Your task to perform on an android device: Open the TickTick app and set a reminder for 5.00 PM for the Microsoft training update  task.
Image 0: 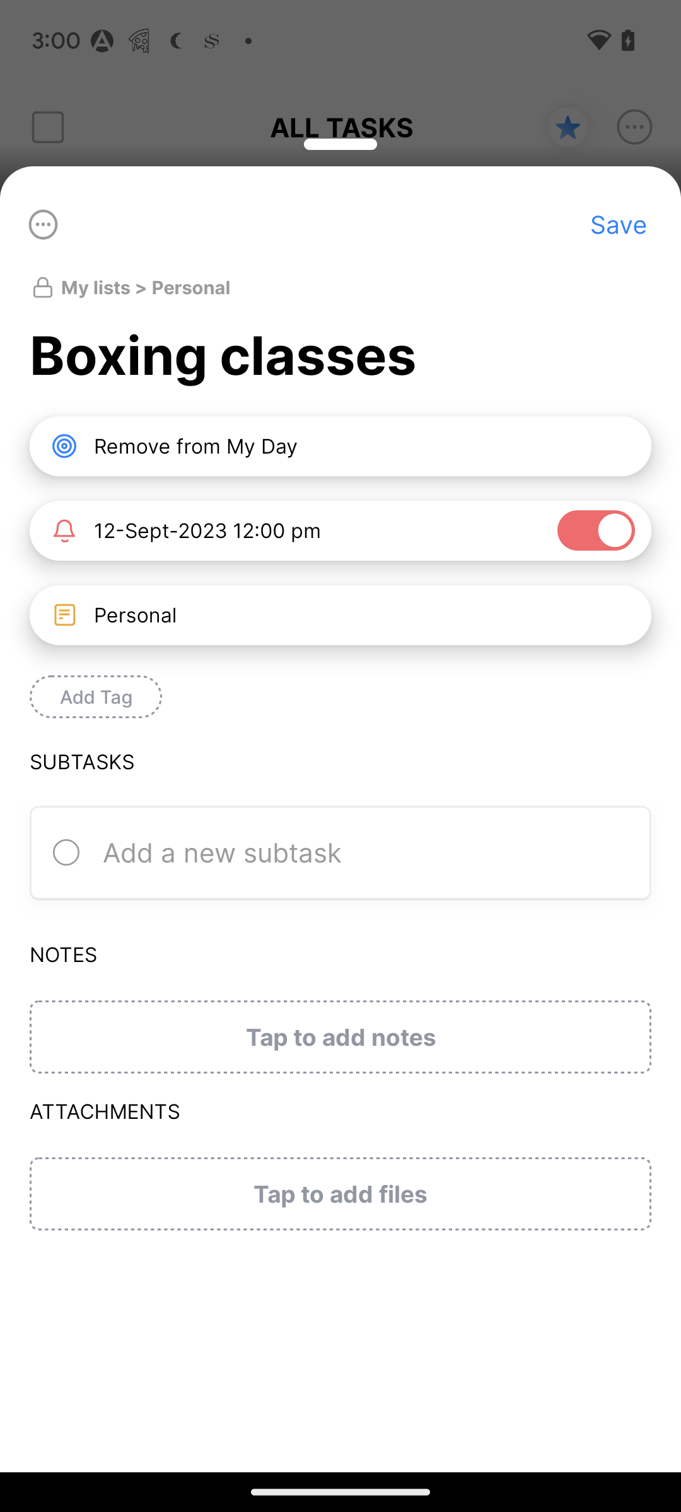
open ticktick app
Step 0: open app "TickTick"
Image 1: 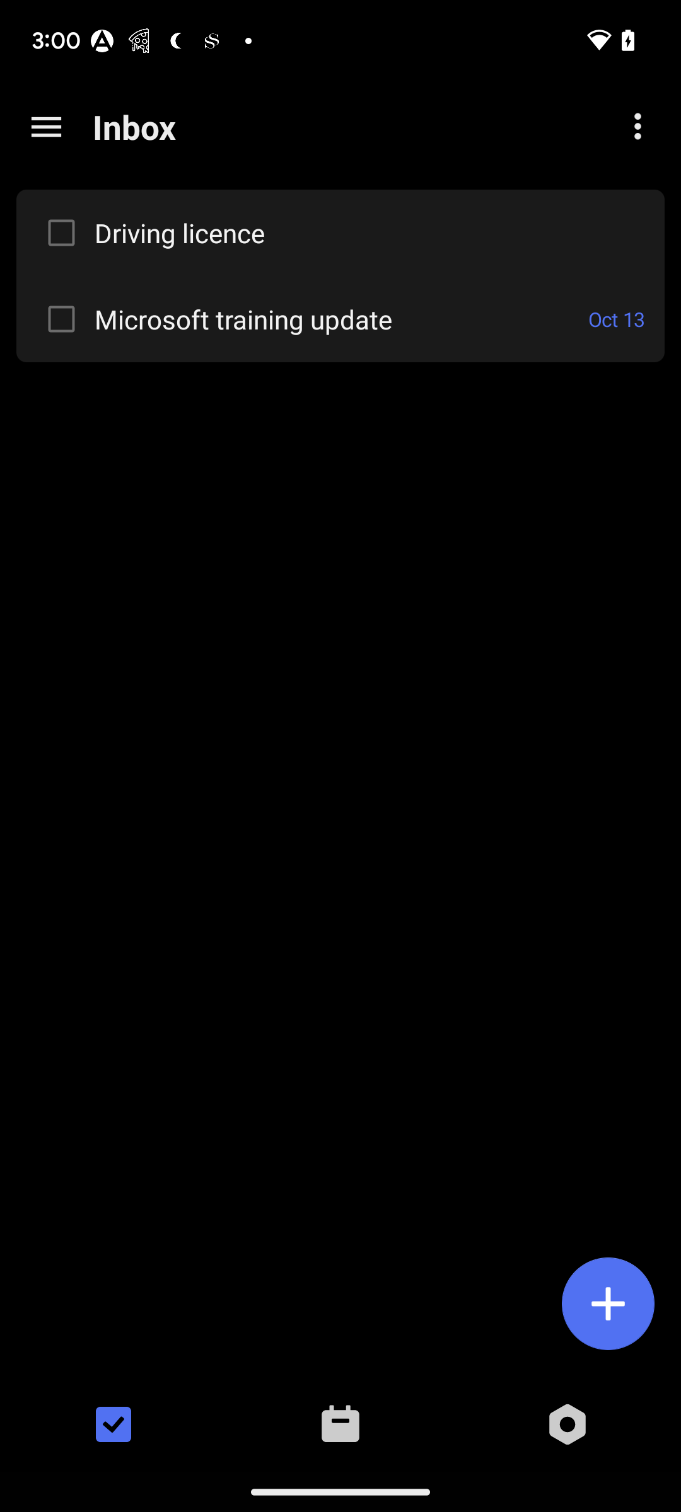
go to the microsoft training update 
Step 1: click (341, 319)
Image 2: 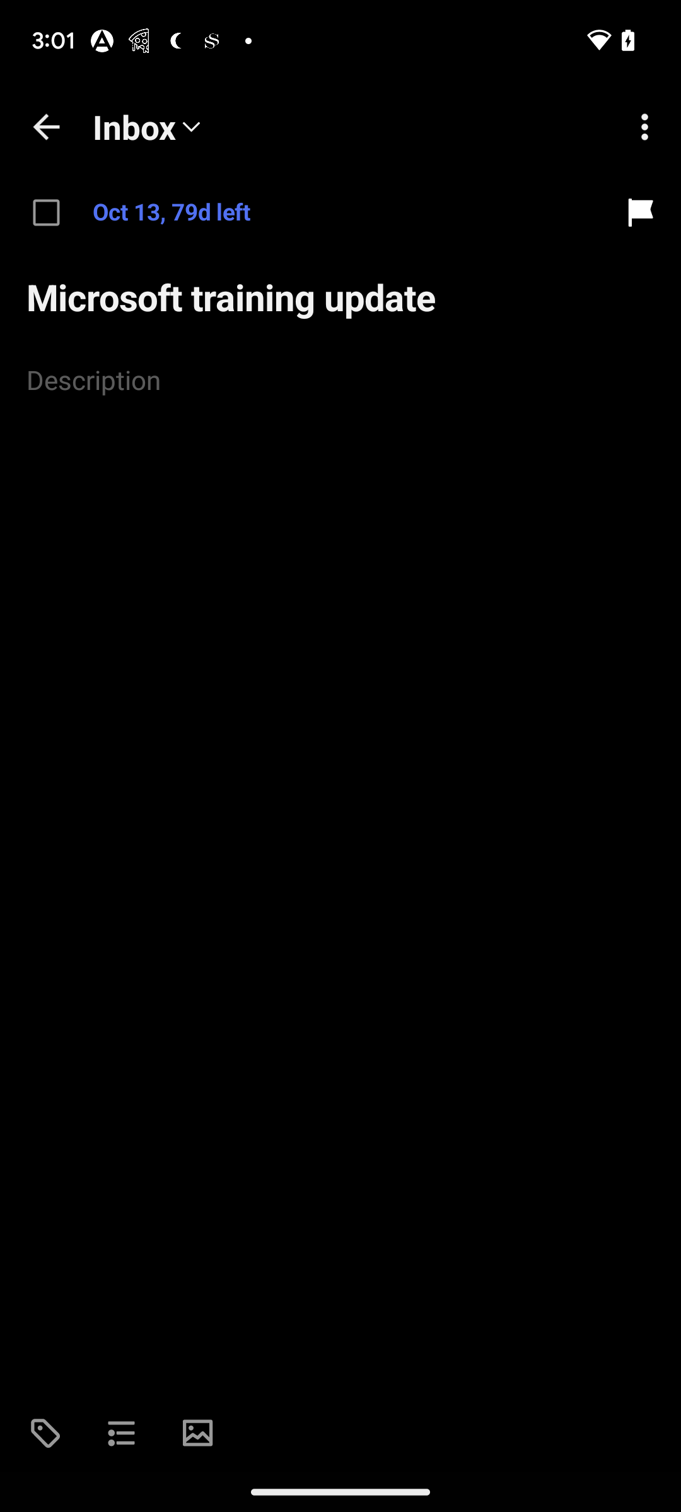
click on oct 13,
Step 2: click (174, 211)
Image 3: 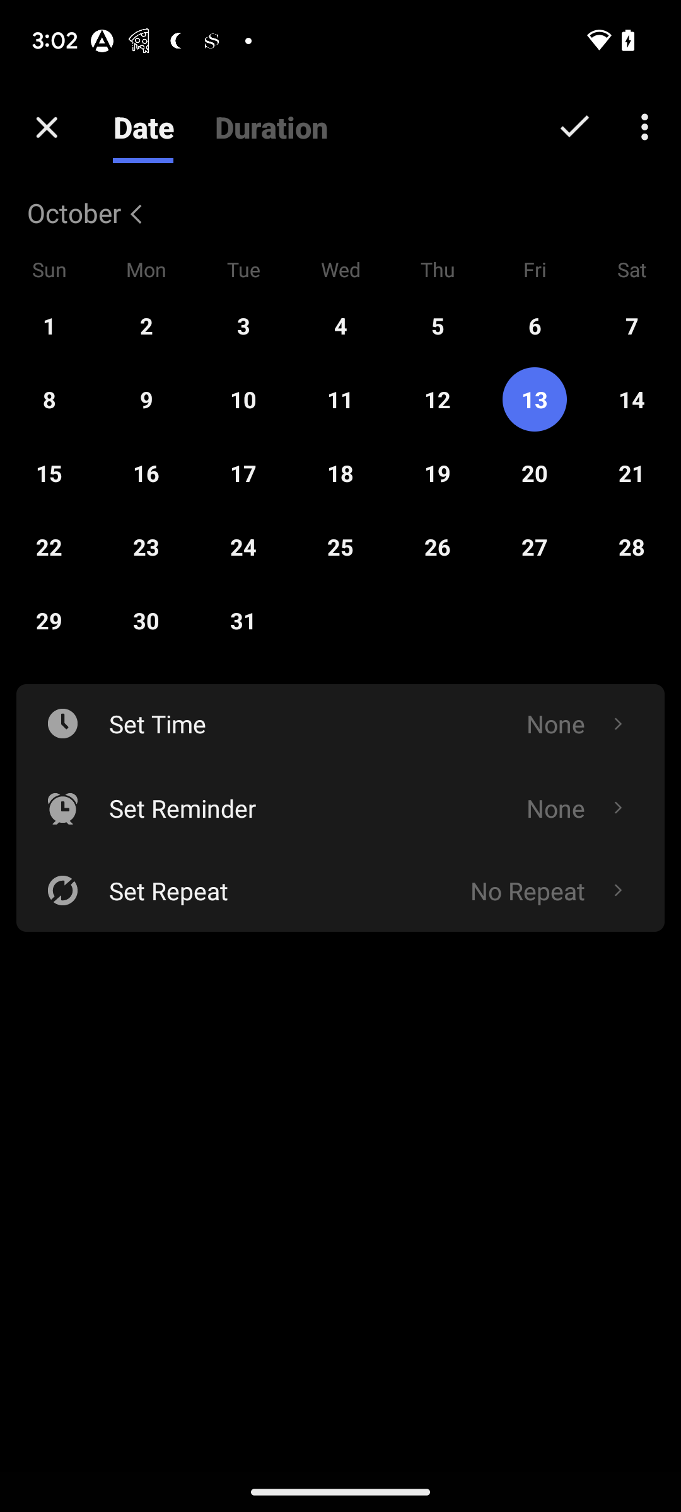
go to the set reminder option
Step 3: click (444, 808)
Image 4: 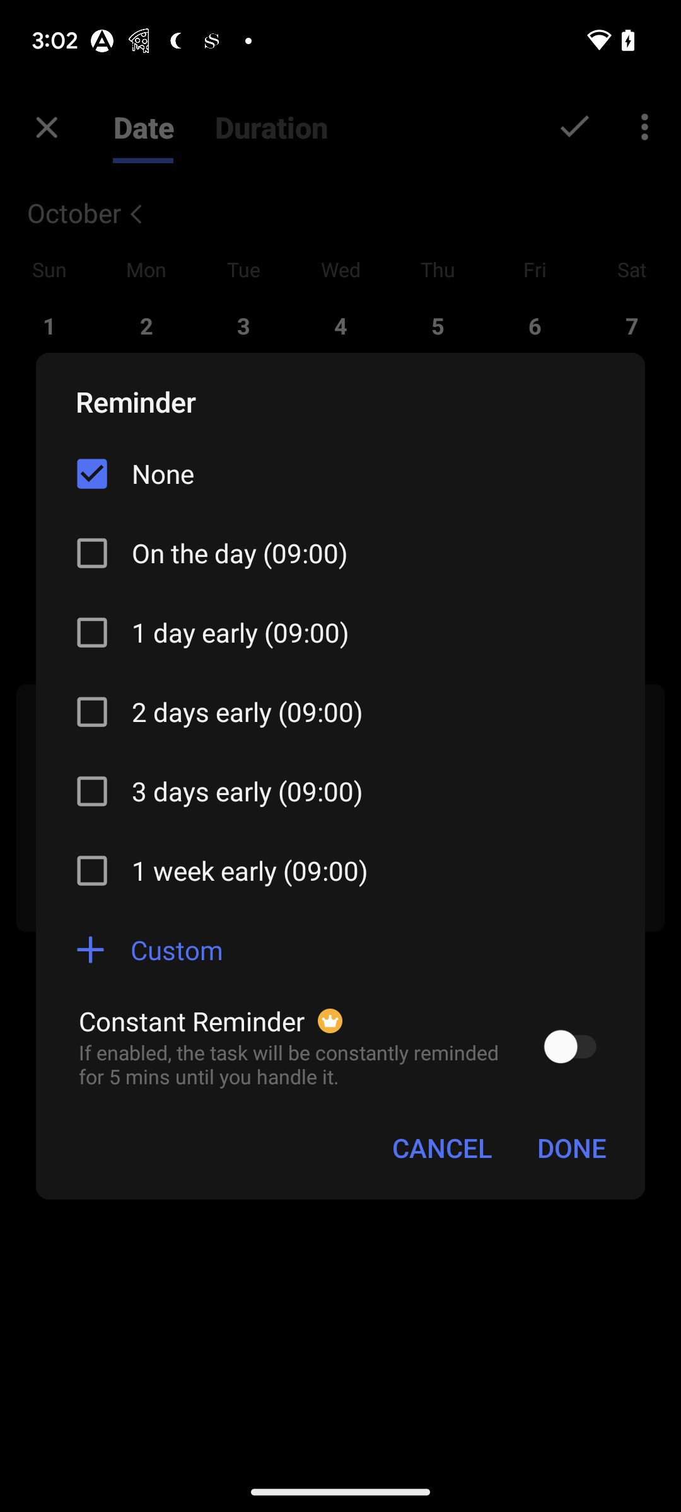
go to the plus button of custom
Step 4: click (177, 949)
Image 5: 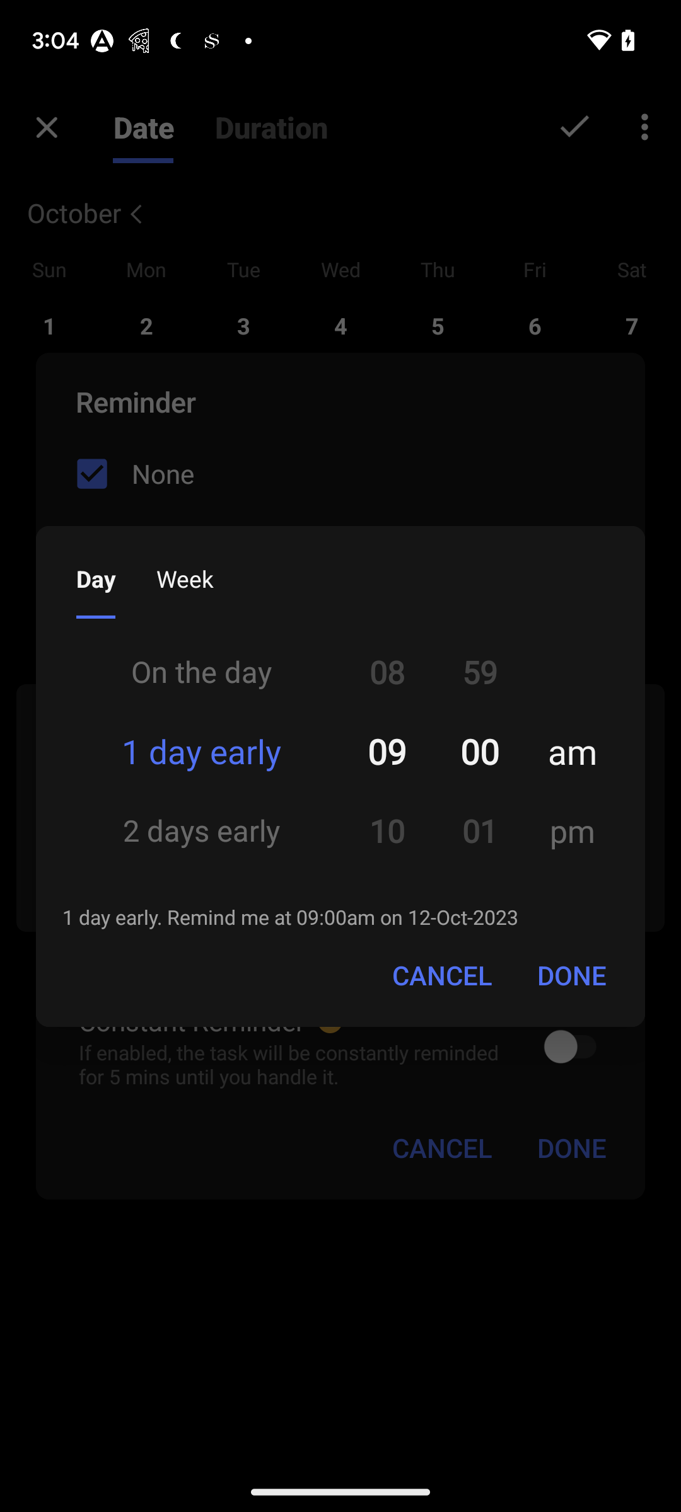
swipe down to set time
Step 5: scroll down
Image 6: 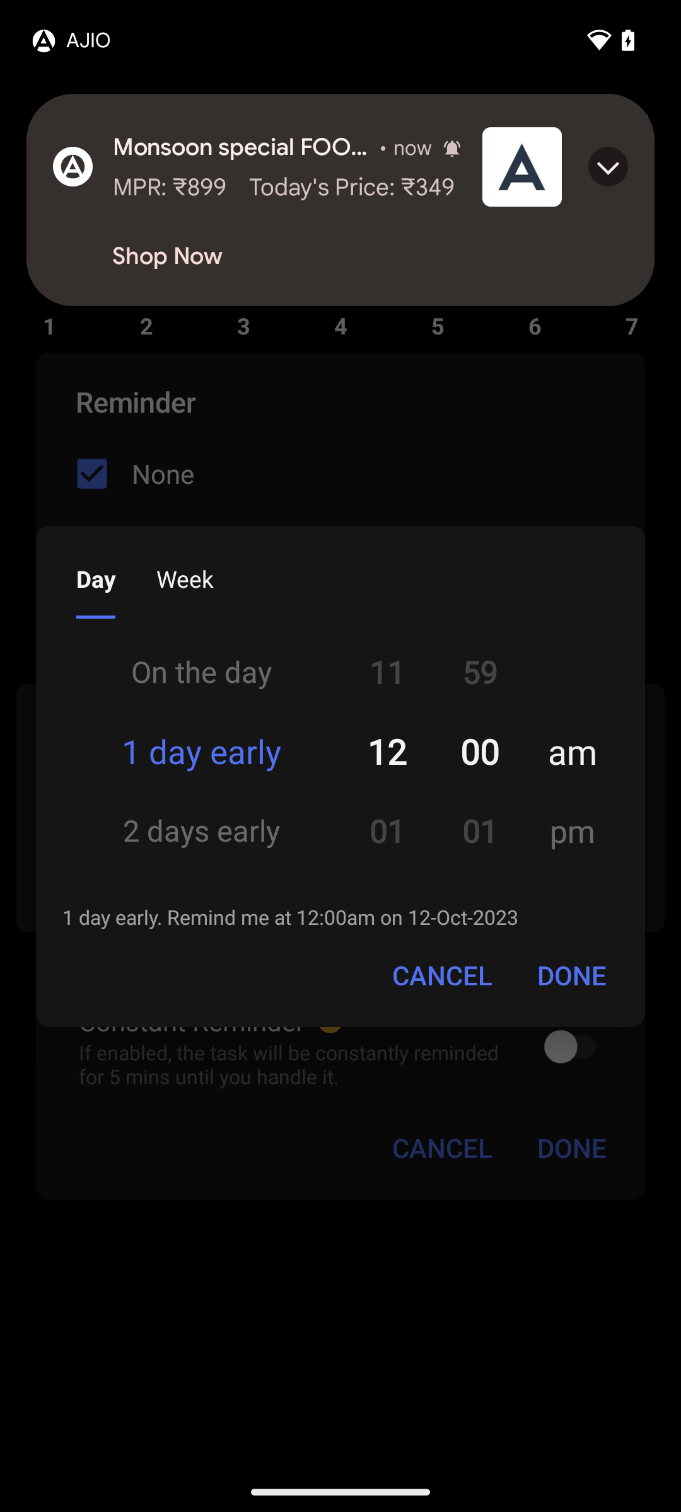
swipe down to set time
Step 6: scroll down
Image 7: 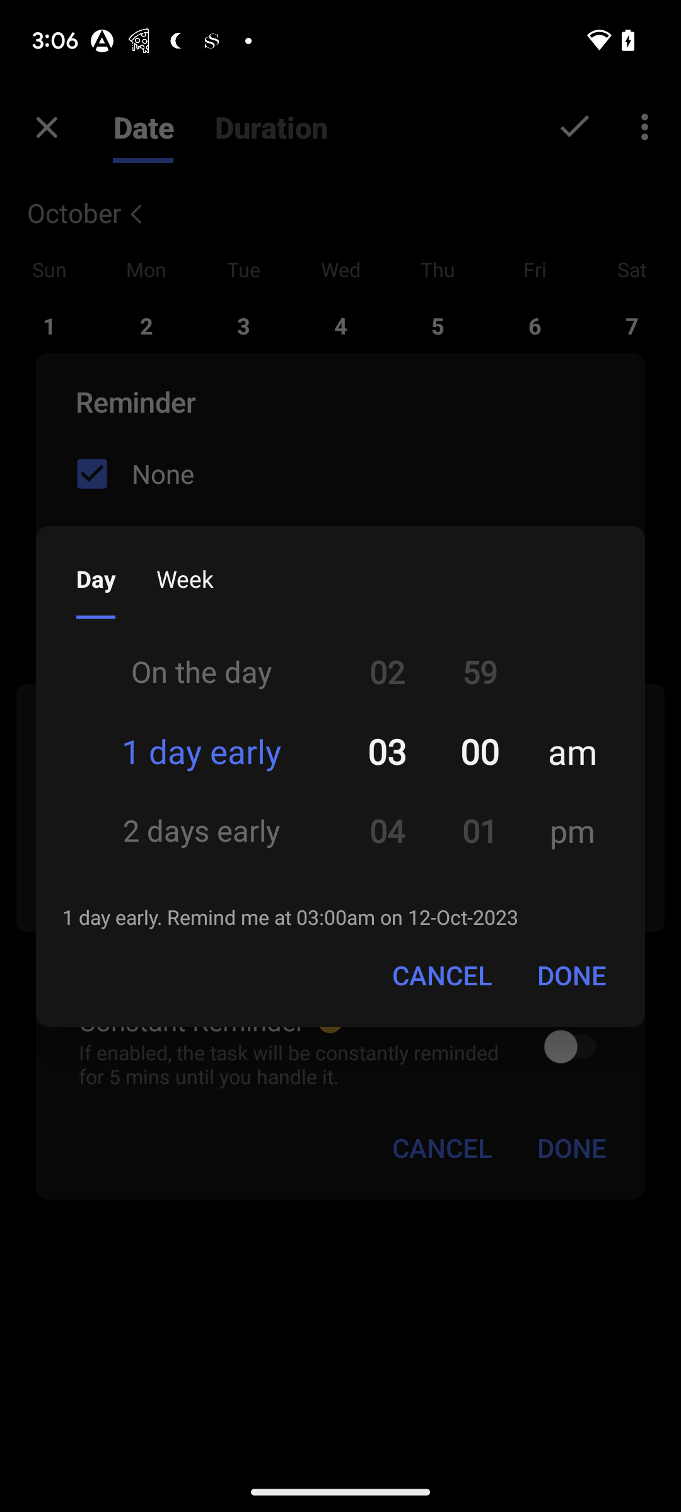
swipe down to set time
Step 7: scroll down
Image 8: 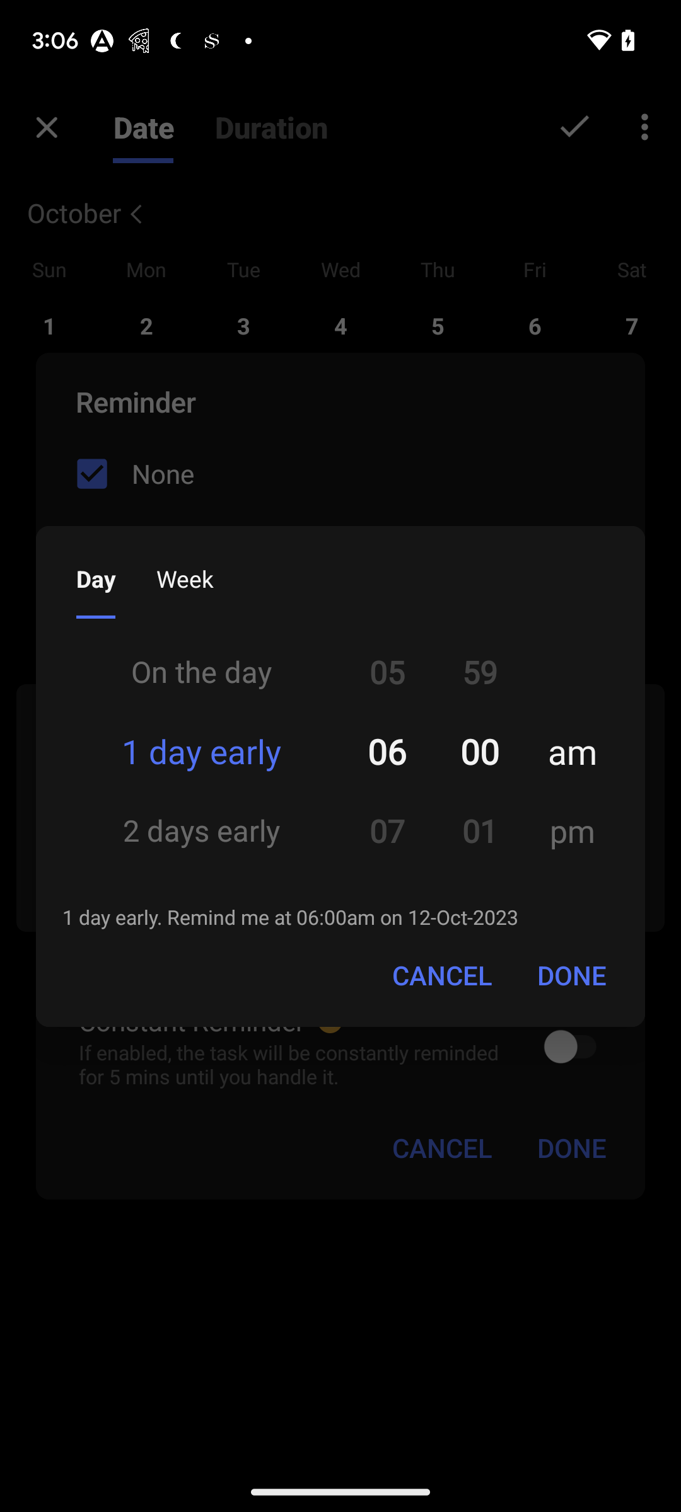
swipe down to set time
Step 8: wait
Image 9: 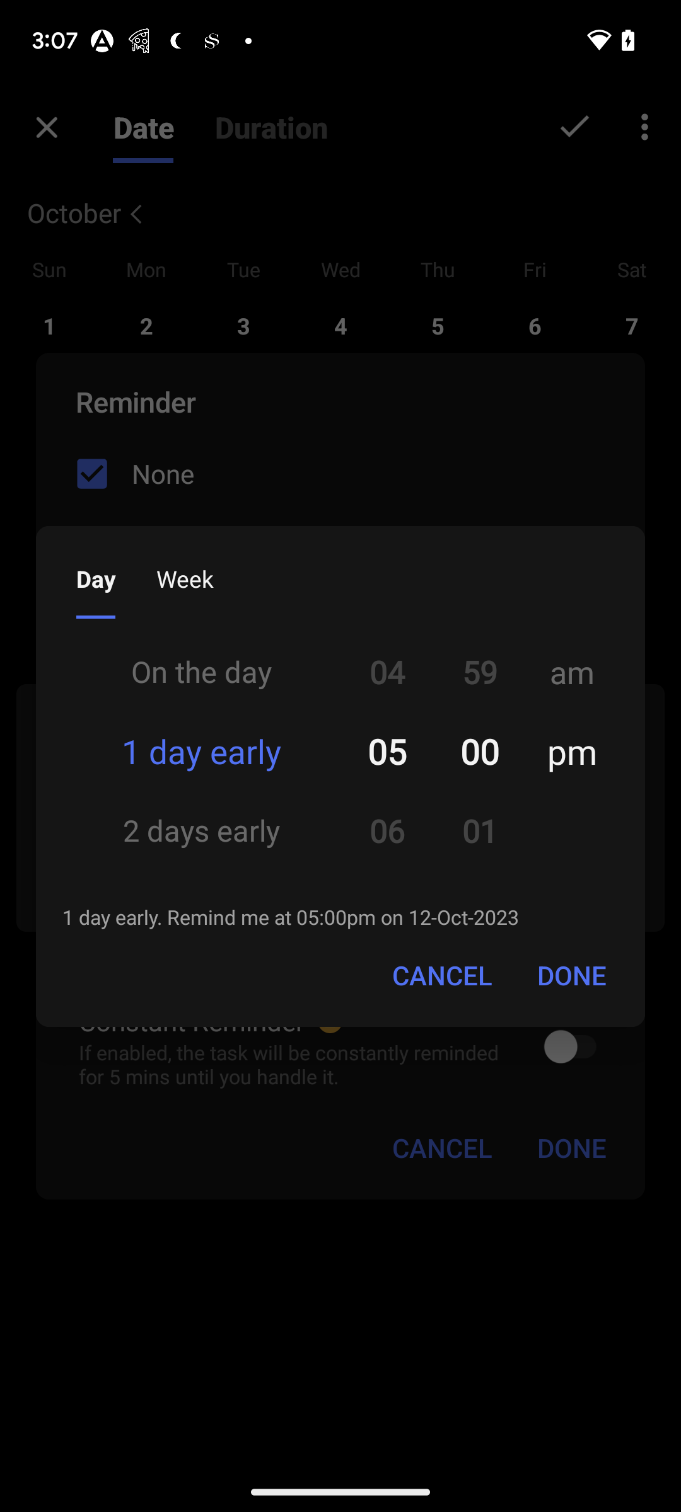
click on the done button
Step 9: click (571, 975)
Image 10: 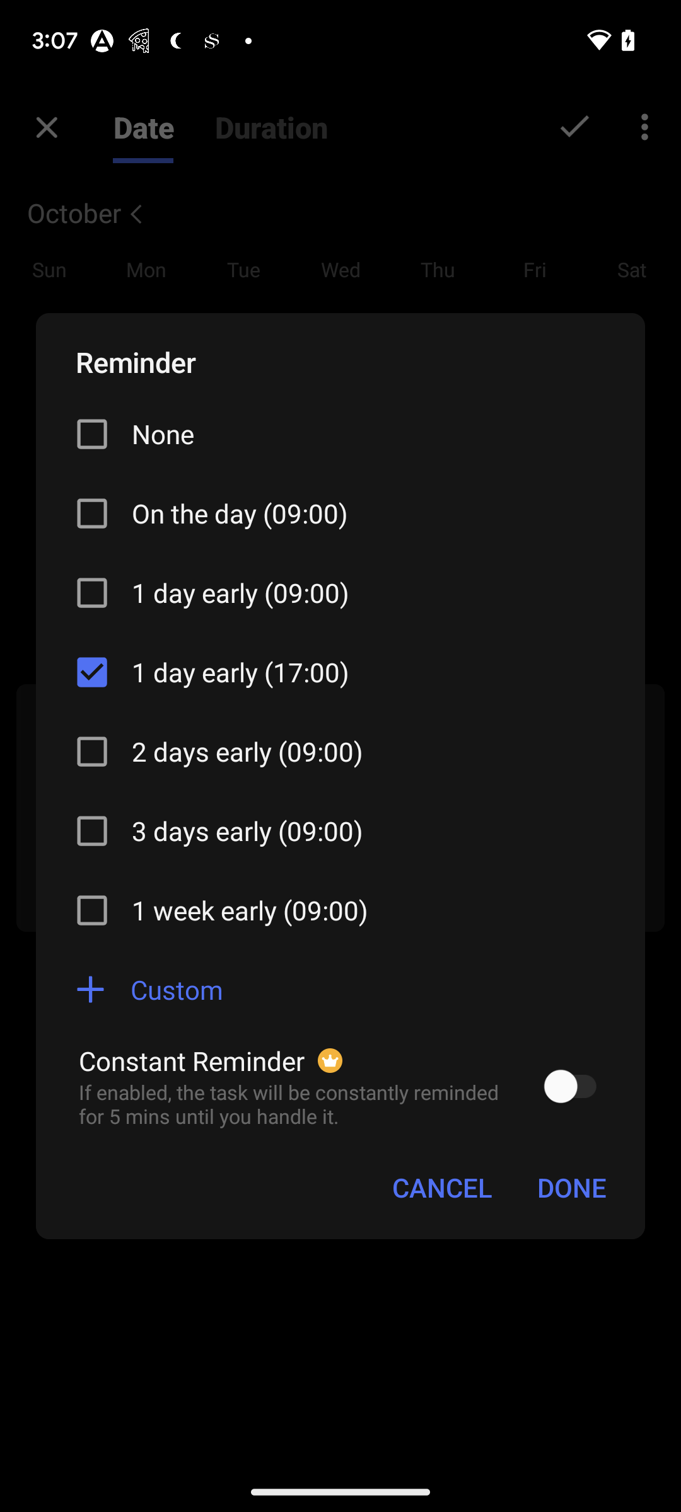
go to the done button 
Step 10: click (571, 1187)